Your task to perform on an android device: n the Solid explorer app, Copy the music folder to the dance folder
Image 0: 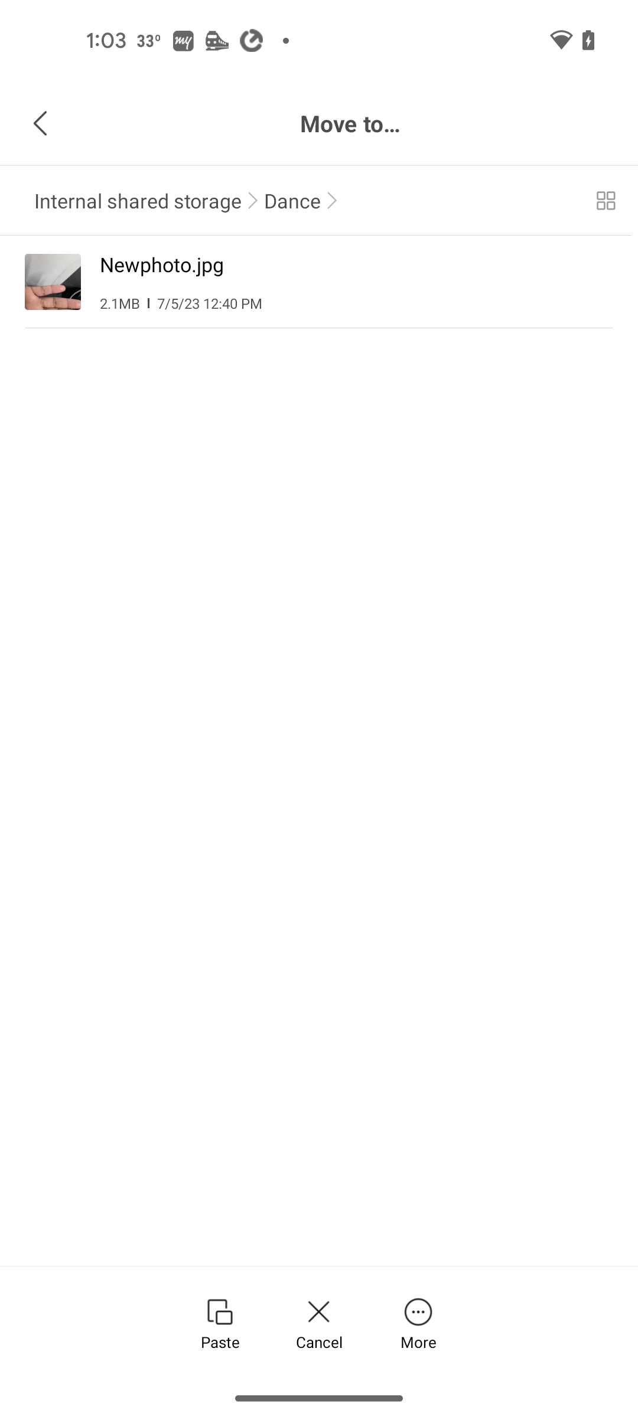
open solid explorer app
Step 0: open app "Solid Explorer"
Image 1: 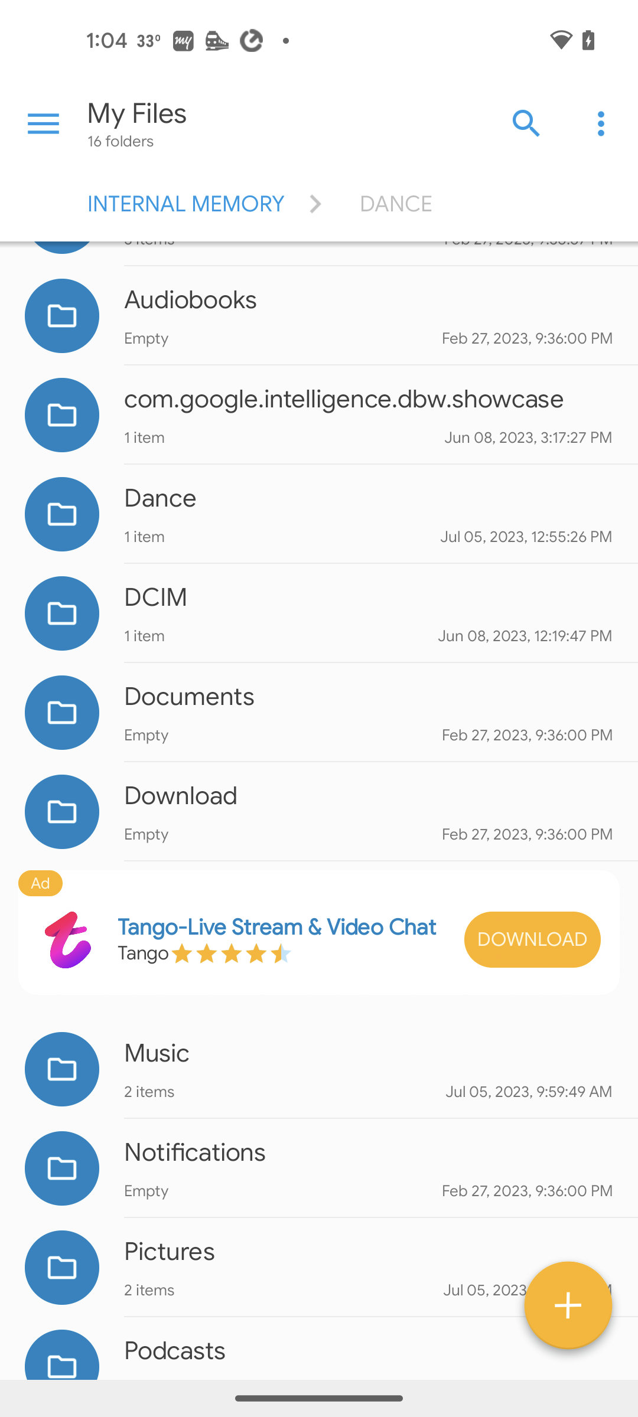
click on icon of music folder
Step 1: click (62, 1069)
Image 2: 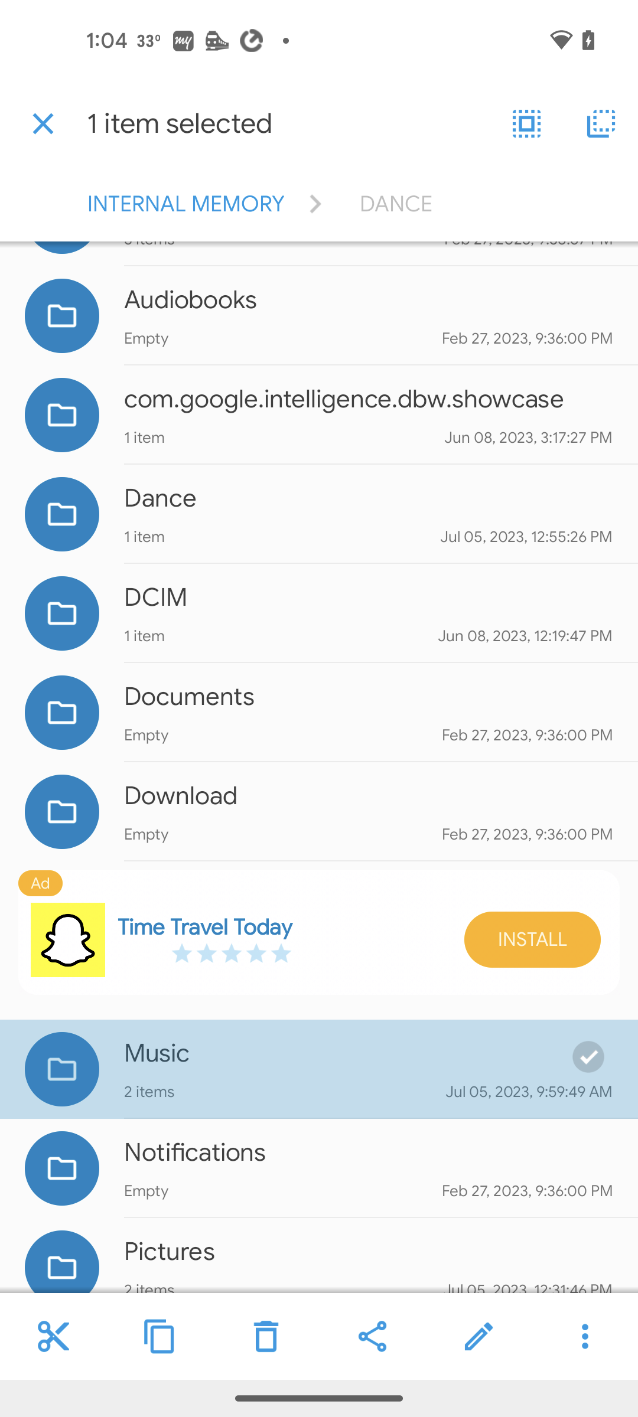
click on copy icon
Step 2: click (369, 1348)
Image 3: 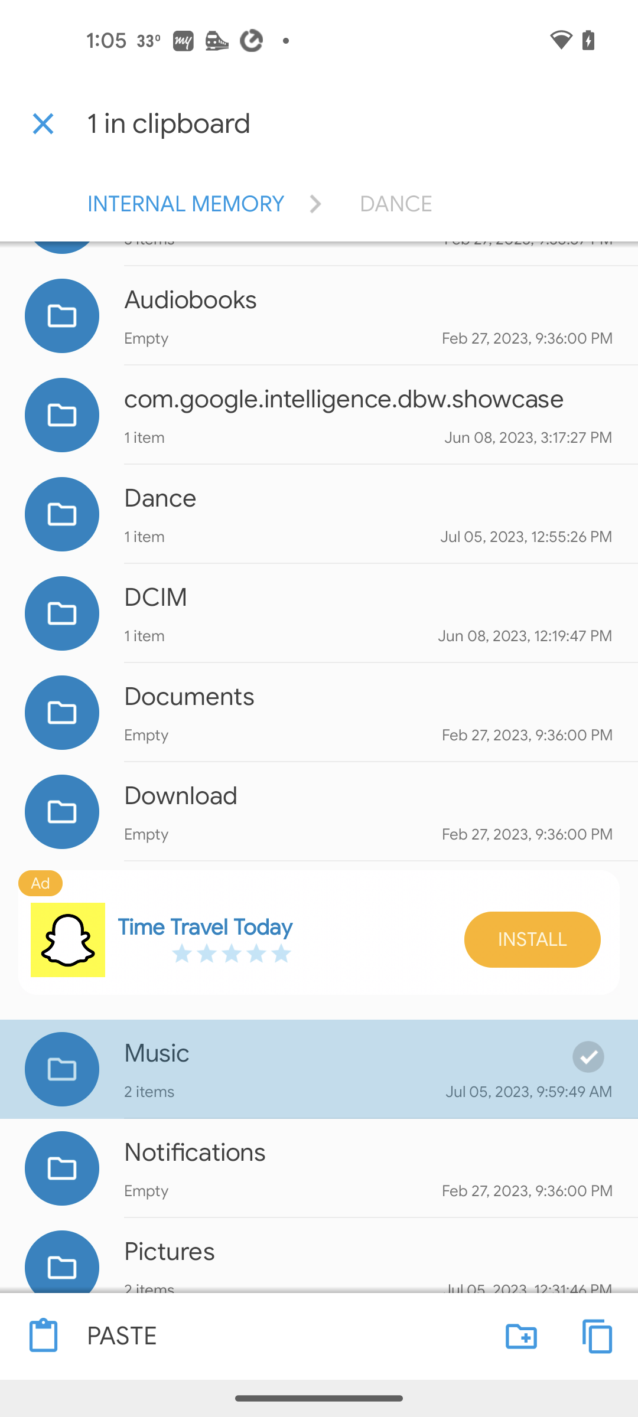
click on dance folder
Step 3: click (369, 495)
Image 4: 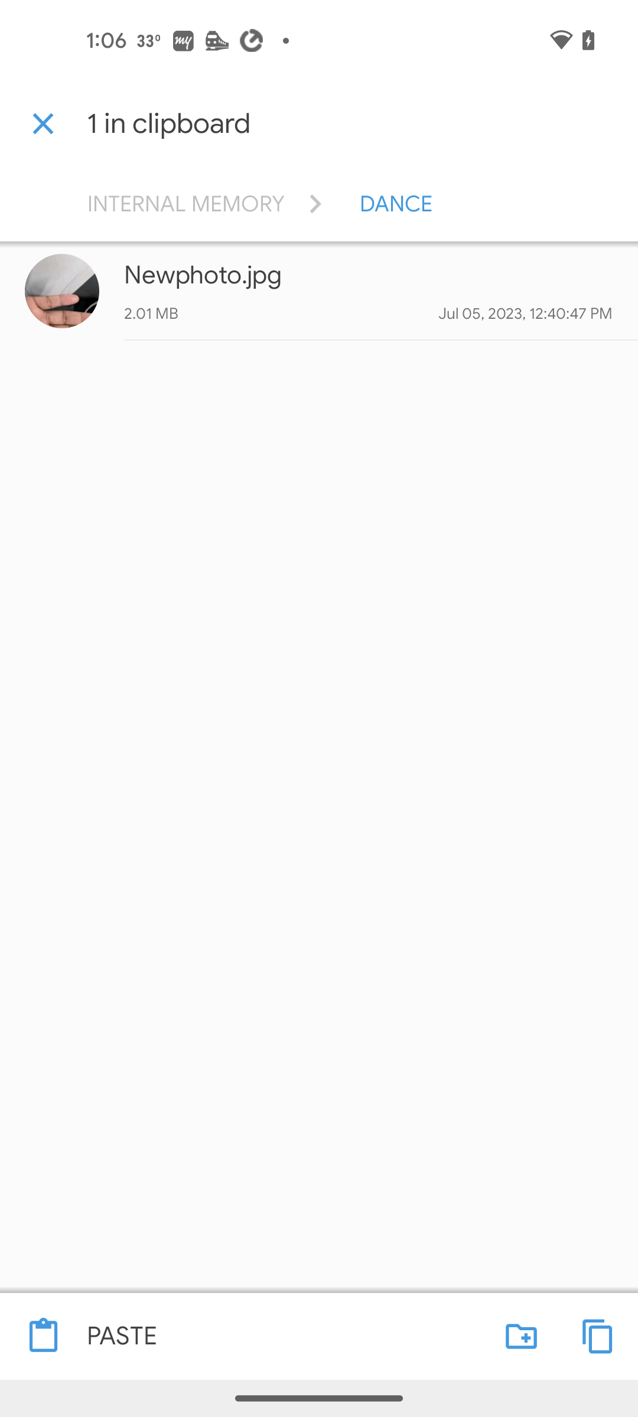
click on paste
Step 4: click (242, 1336)